Your task to perform on an android device: Open Amtrak app, View the train schedule of 2107 acela 7am Along with view the train arrival and departure time.
Image 0: 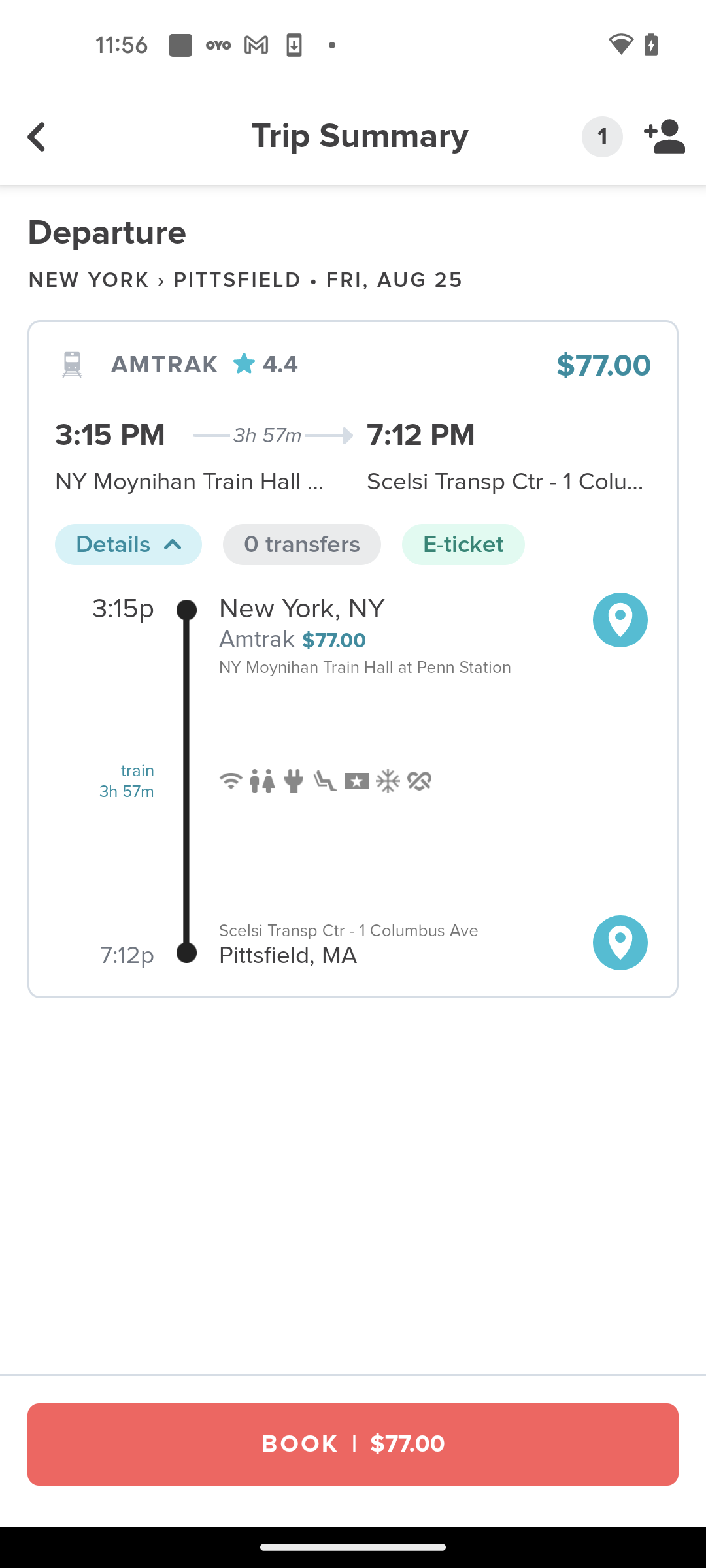
Open Amtrak app
Step 0: open app "Amtrak"
Image 1: 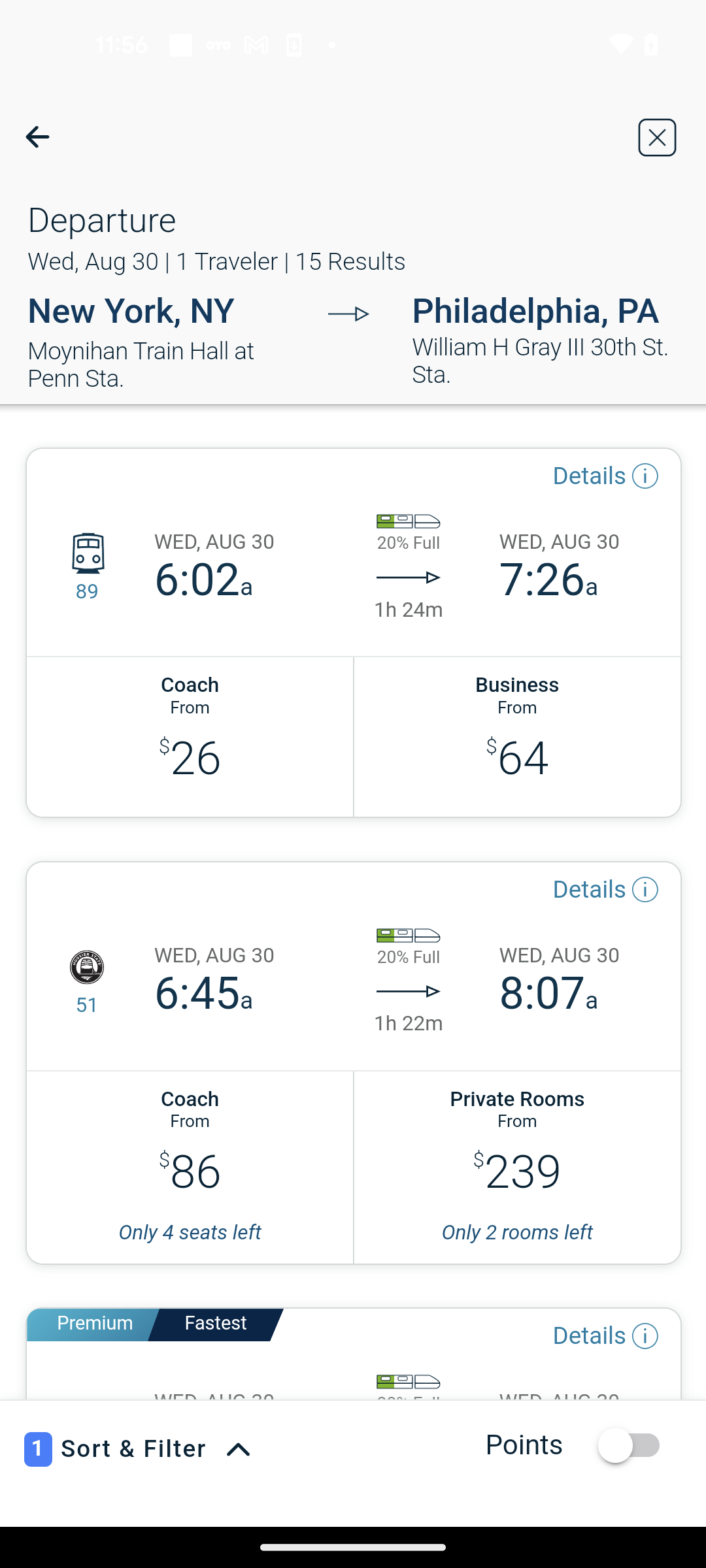
Swipe up
Step 1: scroll down
Image 2: 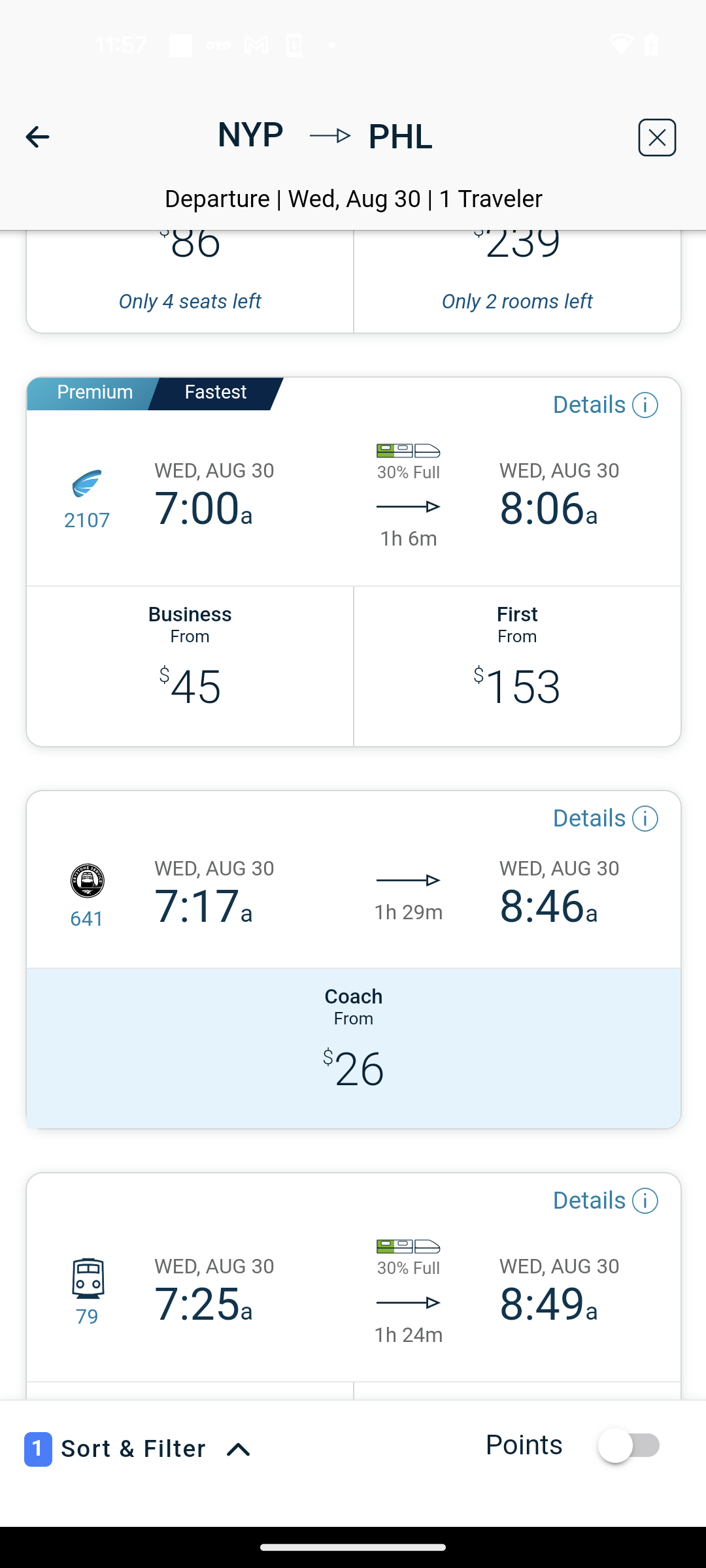
Open the 2107 acela 7am Train schedule
Step 2: click (190, 665)